Your task to perform on an android device: I want to upload the Amsterdam PDF file to my drive because it is important to me.
Image 0: 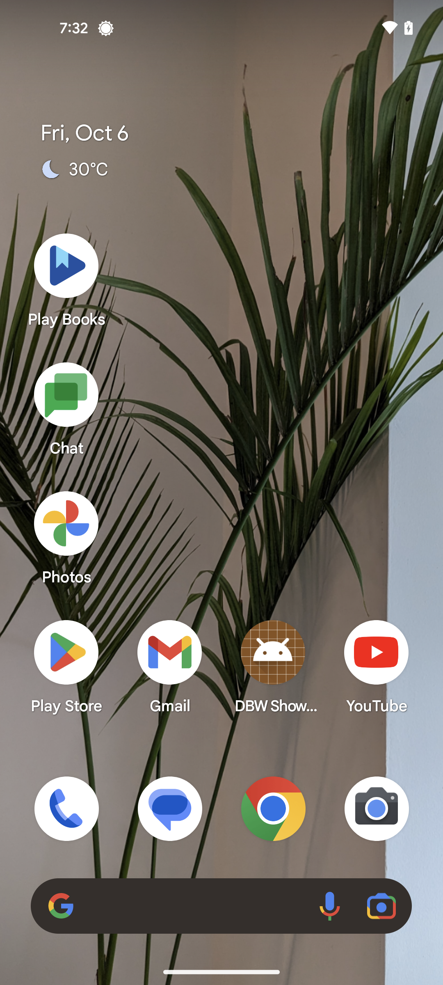
Open the google drive app
Step 0: open app "Drive"
Image 2: 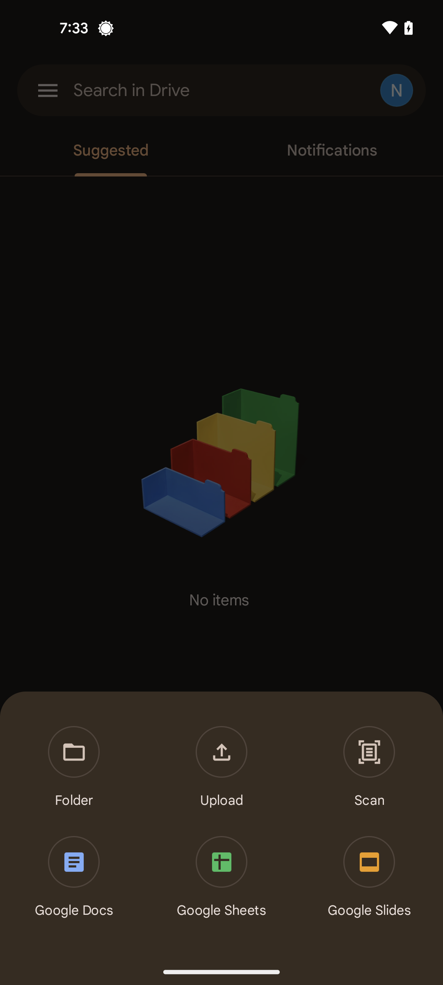
Click on the upload option
Step 2: click (221, 768)
Image 3: 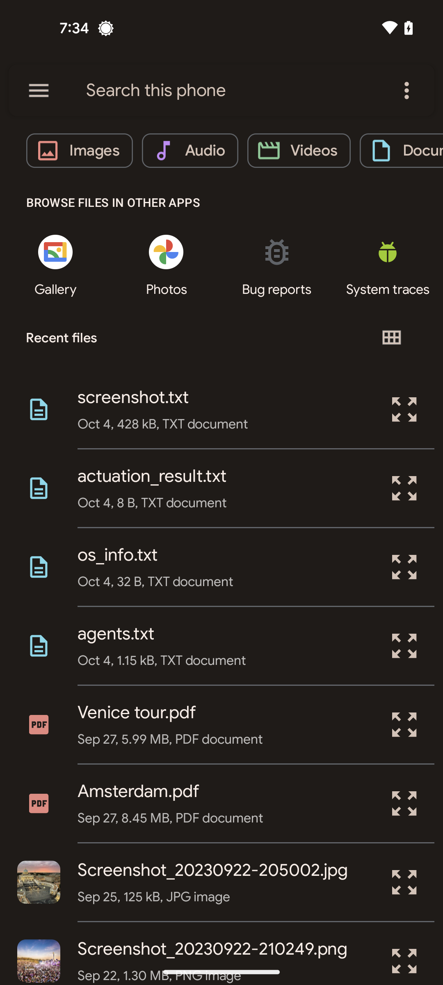
Tap on the Venice tour PDF file
Step 3: click (137, 712)
Image 4: 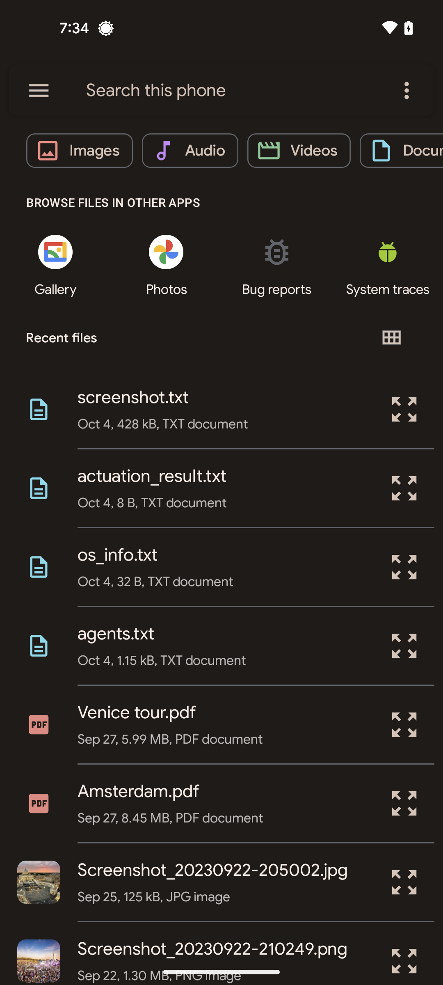
Tap on the Venice tour PDF file
Step 4: wait